Your task to perform on an android device: I want to edit a document.
Image 0: 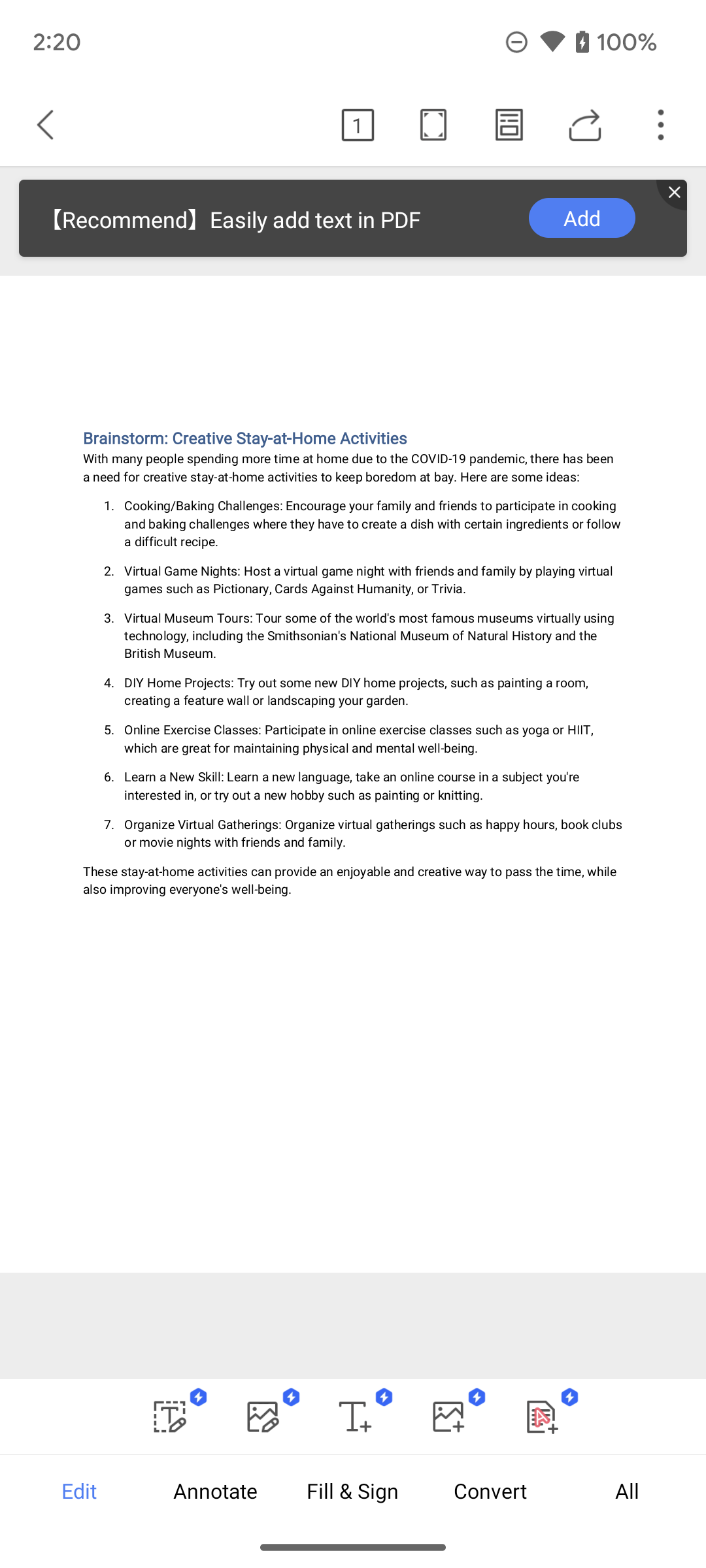
Click on the Edit option on the bottom of the screen.
Step 0: click (78, 1490)
Image 1: 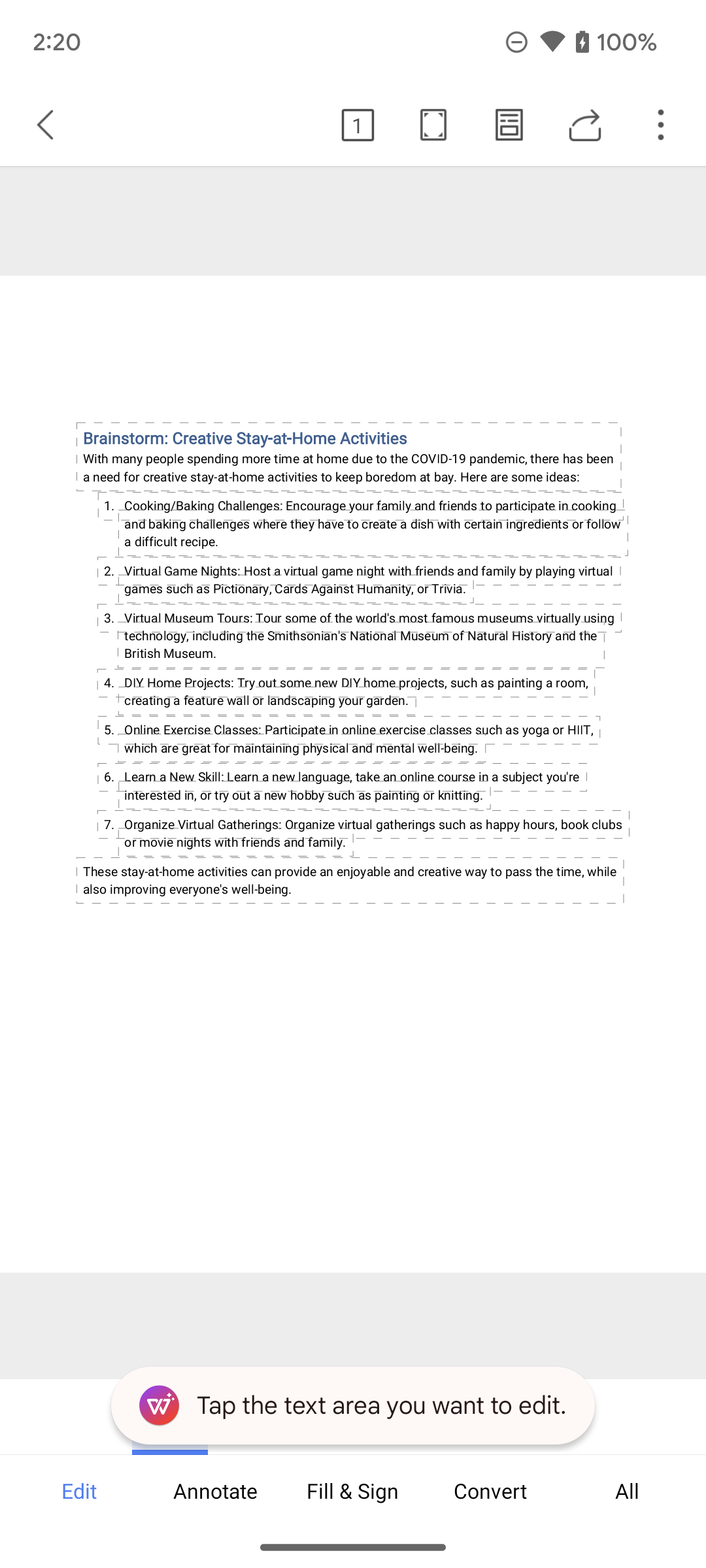
Click on the screen.
Step 1: click (243, 881)
Image 2: 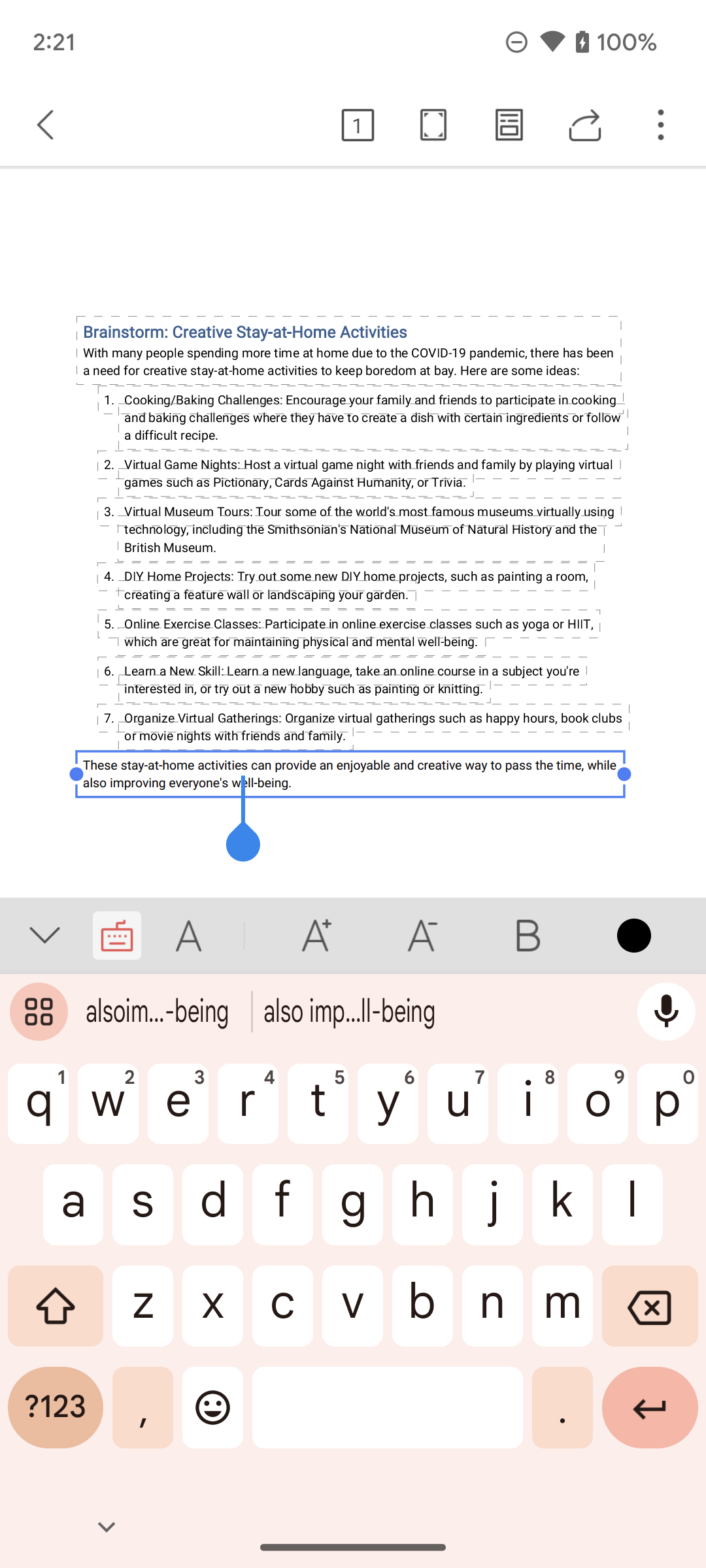
Click on the clear option on the screen.
Step 2: click (650, 1316)
Image 3: 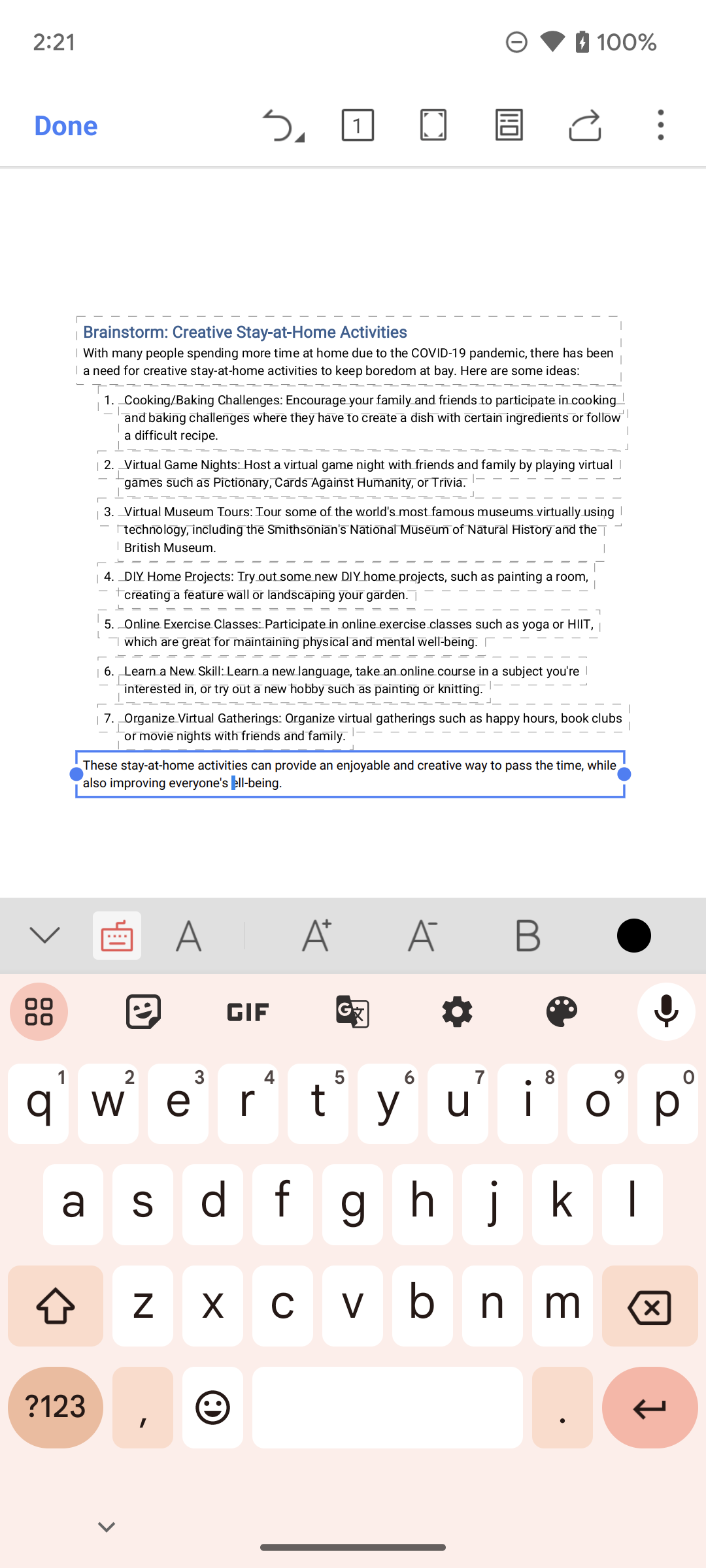
Click on the Done option on the top left corner of the screen.
Step 3: click (65, 124)
Image 5: 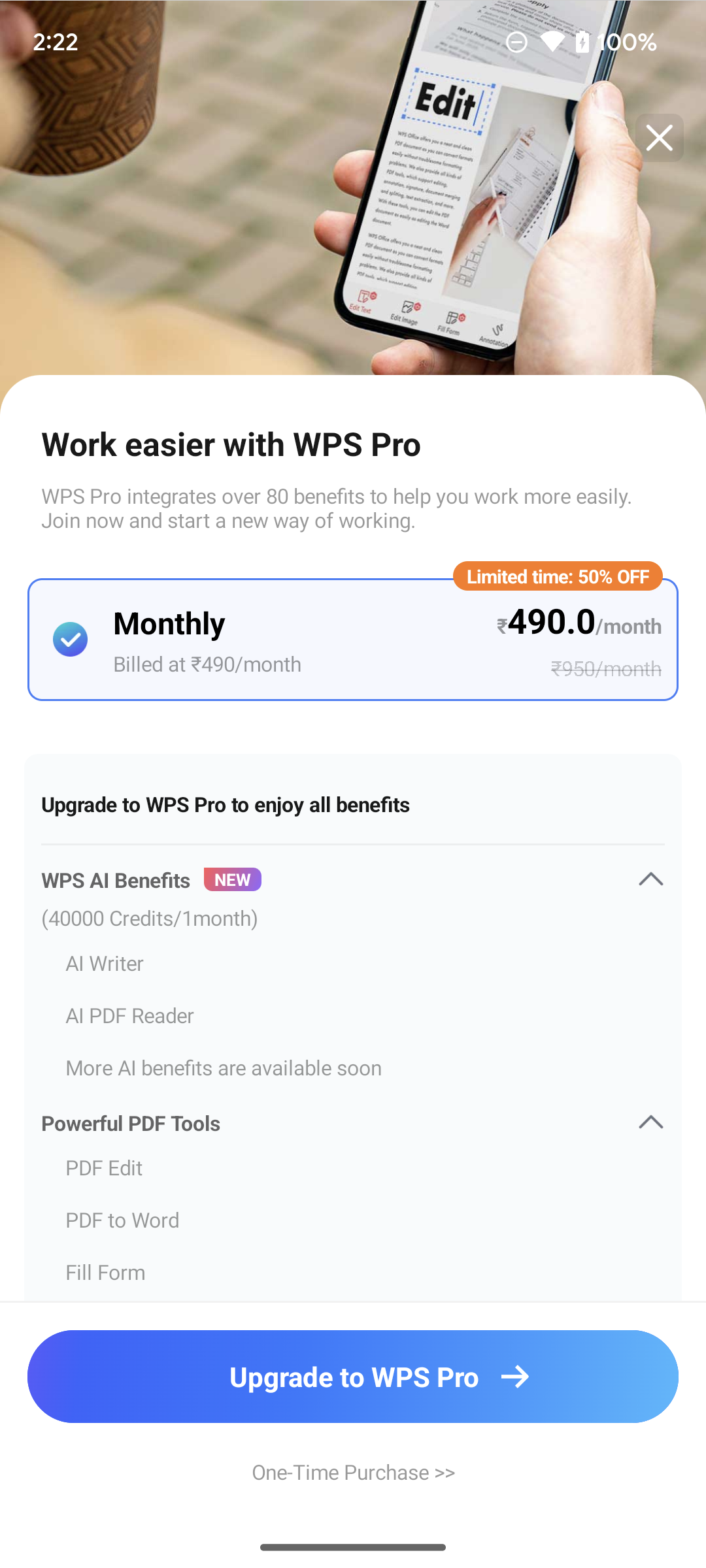
Click on the Keep option on the screen.
Step 5: wait